Your task to perform on an android device: Save the recorded file in the smart voice recorder app .
Image 0: 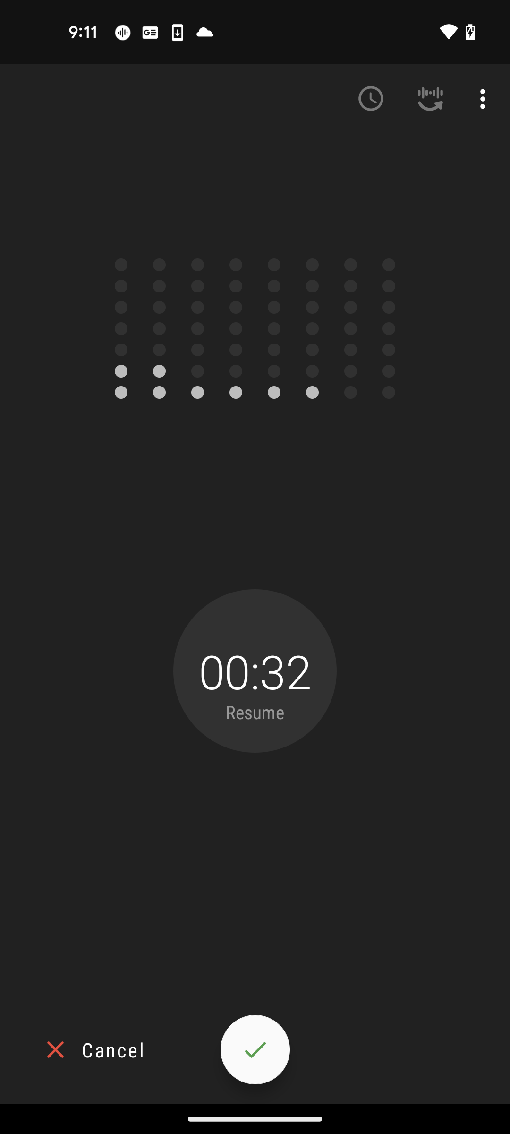
Click on the tick button
Step 0: click (255, 1049)